Your task to perform on an android device: Look for the Drill machine with the Black+Decker brand filter in the Tata Neu app.
Image 0: 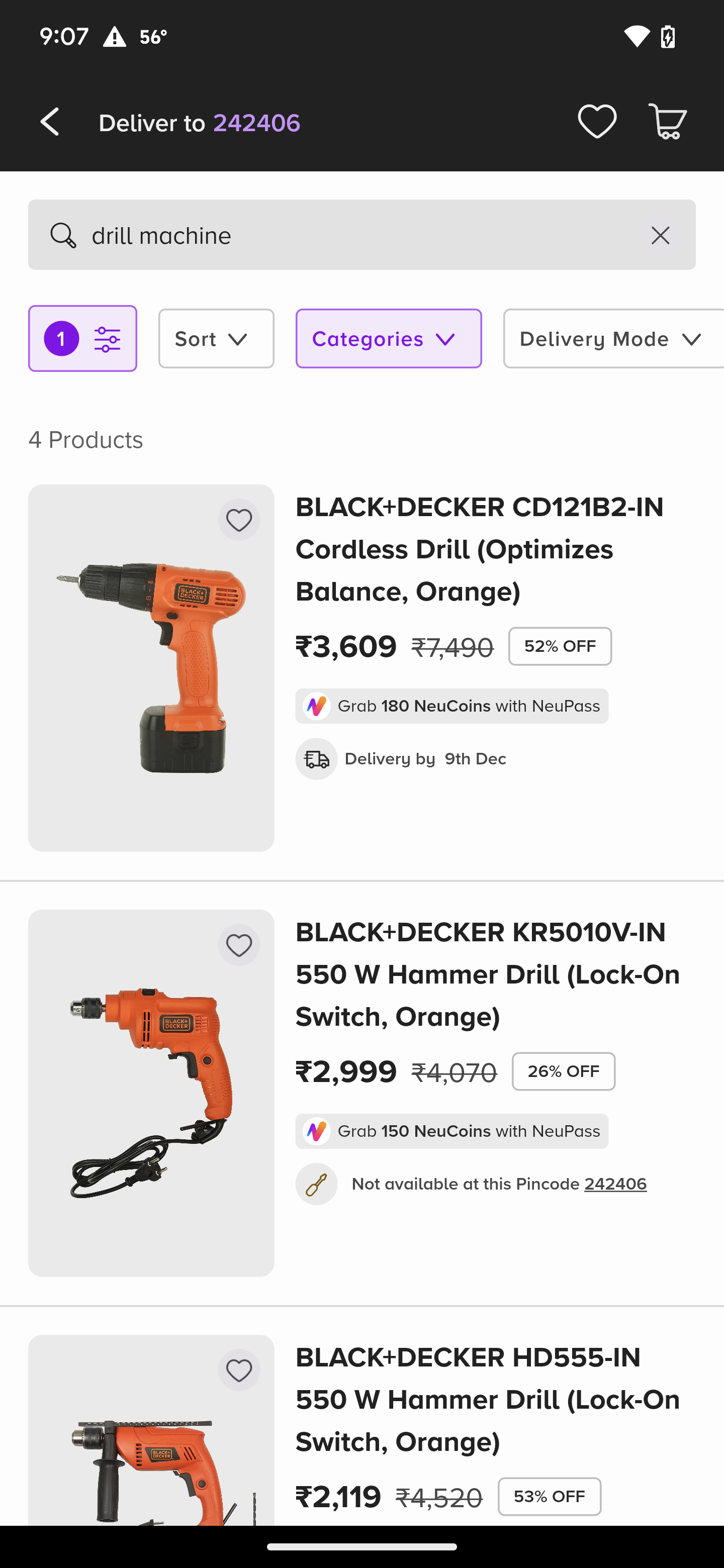
Click on the categories option
Step 0: click (389, 338)
Image 1: 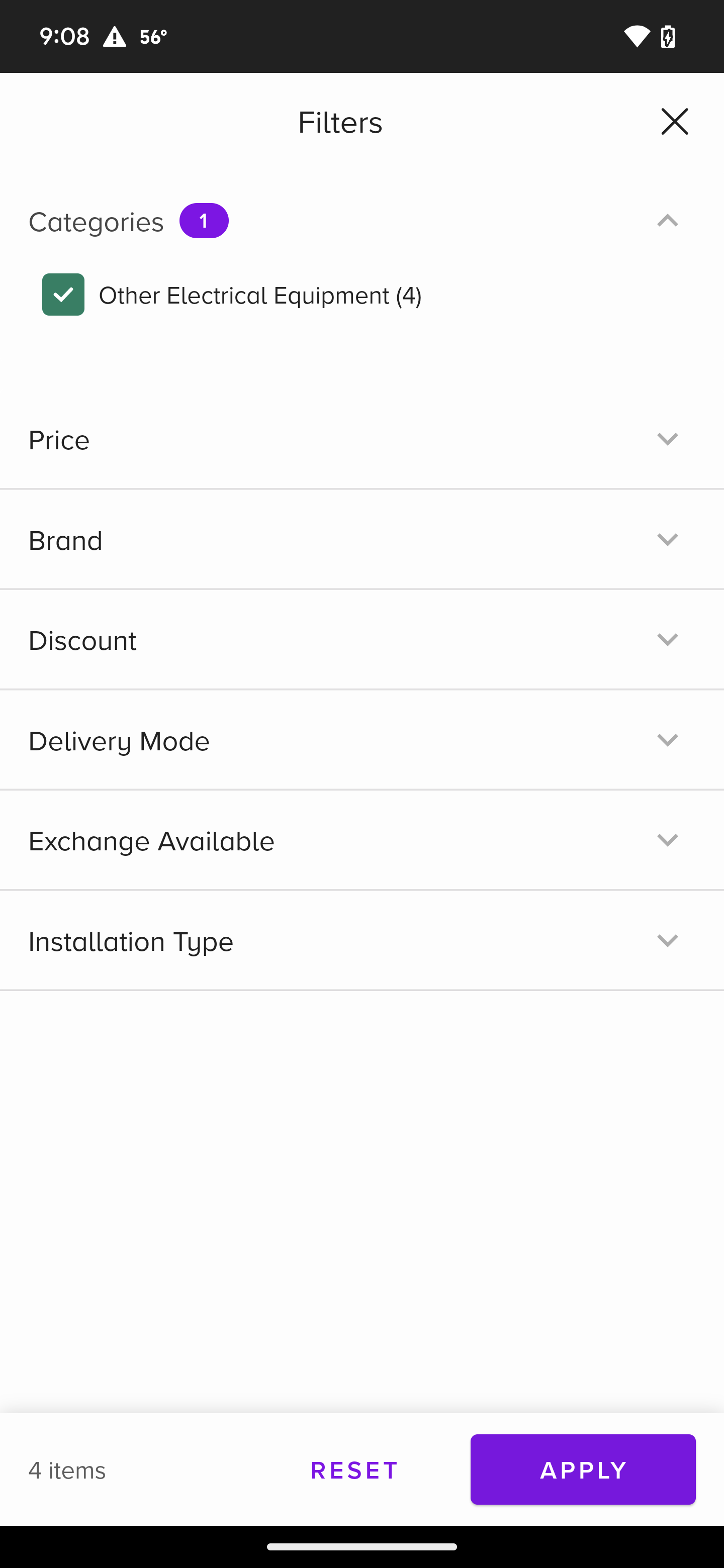
Click on the brand
Step 1: click (362, 539)
Image 2: 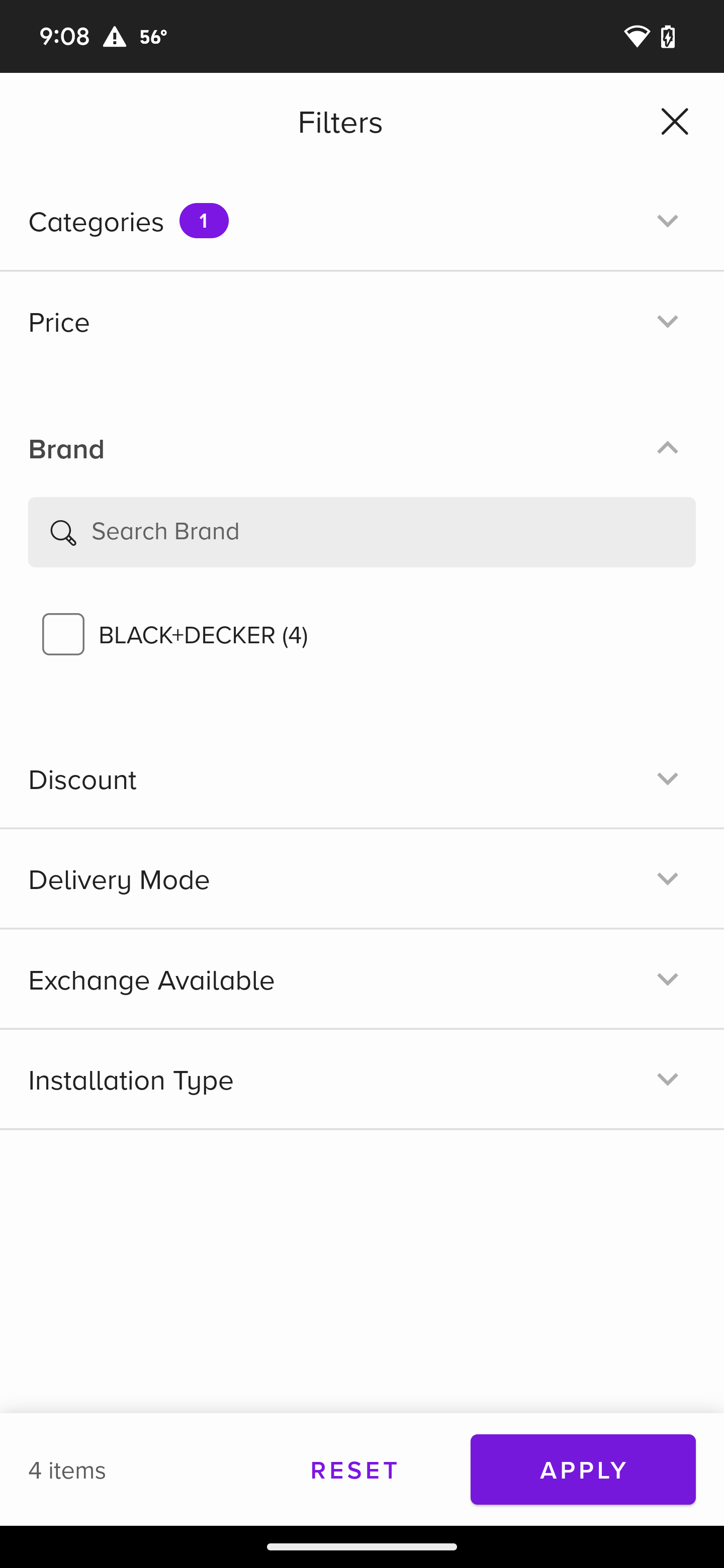
Click on the black+Decker brand
Step 2: click (362, 602)
Image 3: 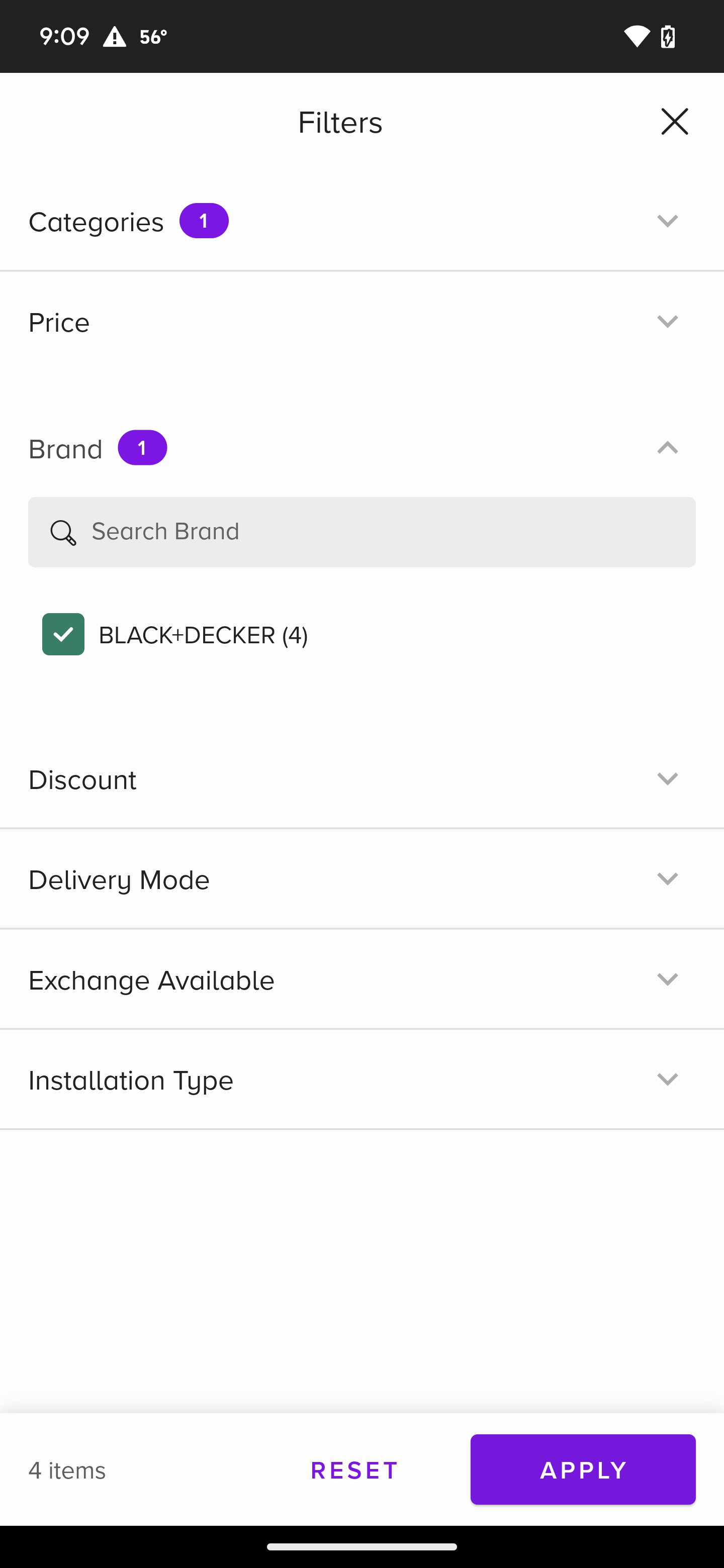
Click on the apply button
Step 3: click (583, 1469)
Image 4: 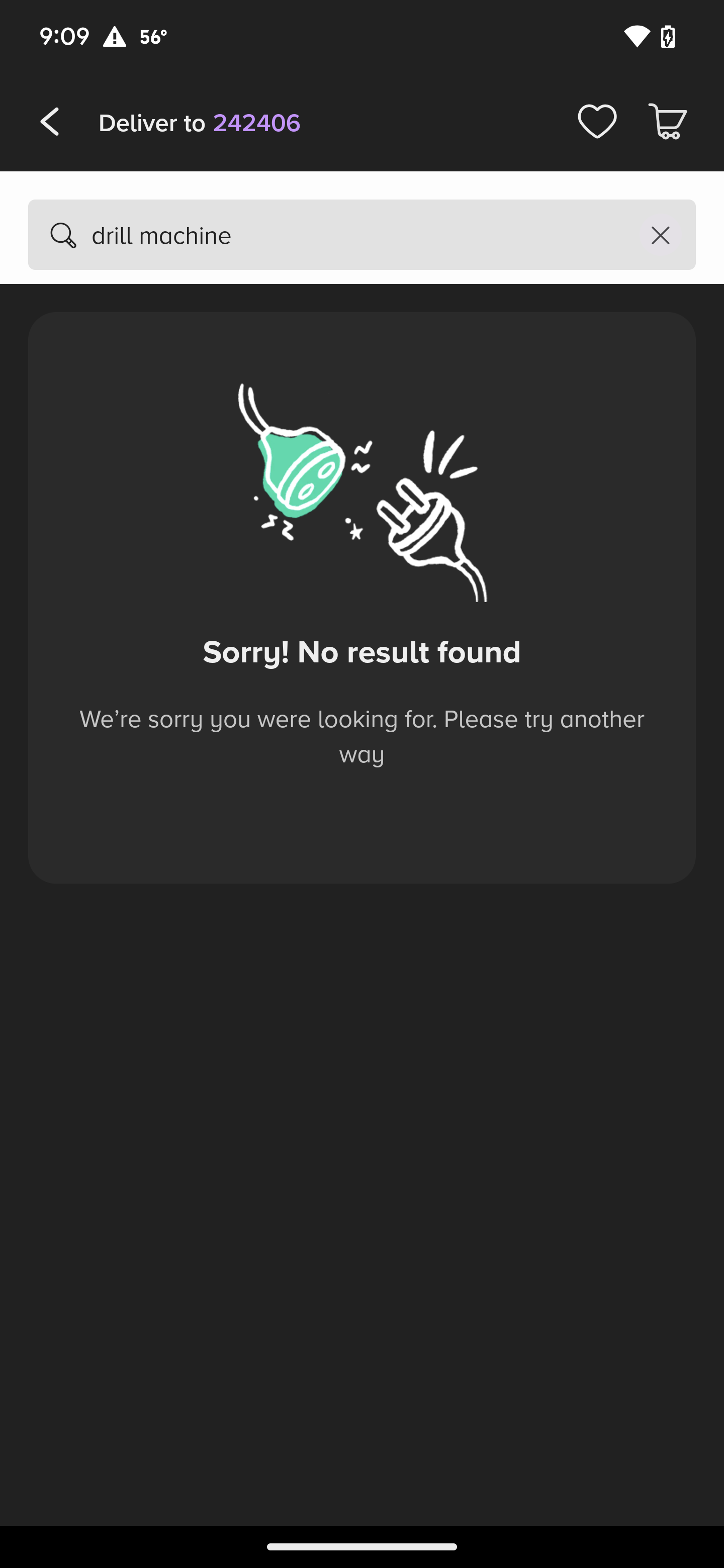
Click on the apply button
Step 4: wait